Your task to perform on an android device: To ensure that the Amazecare Open End 3 in 1 Spanner is a higher-quality product, I would like to check reviews on the Amazon app.
Image 0: 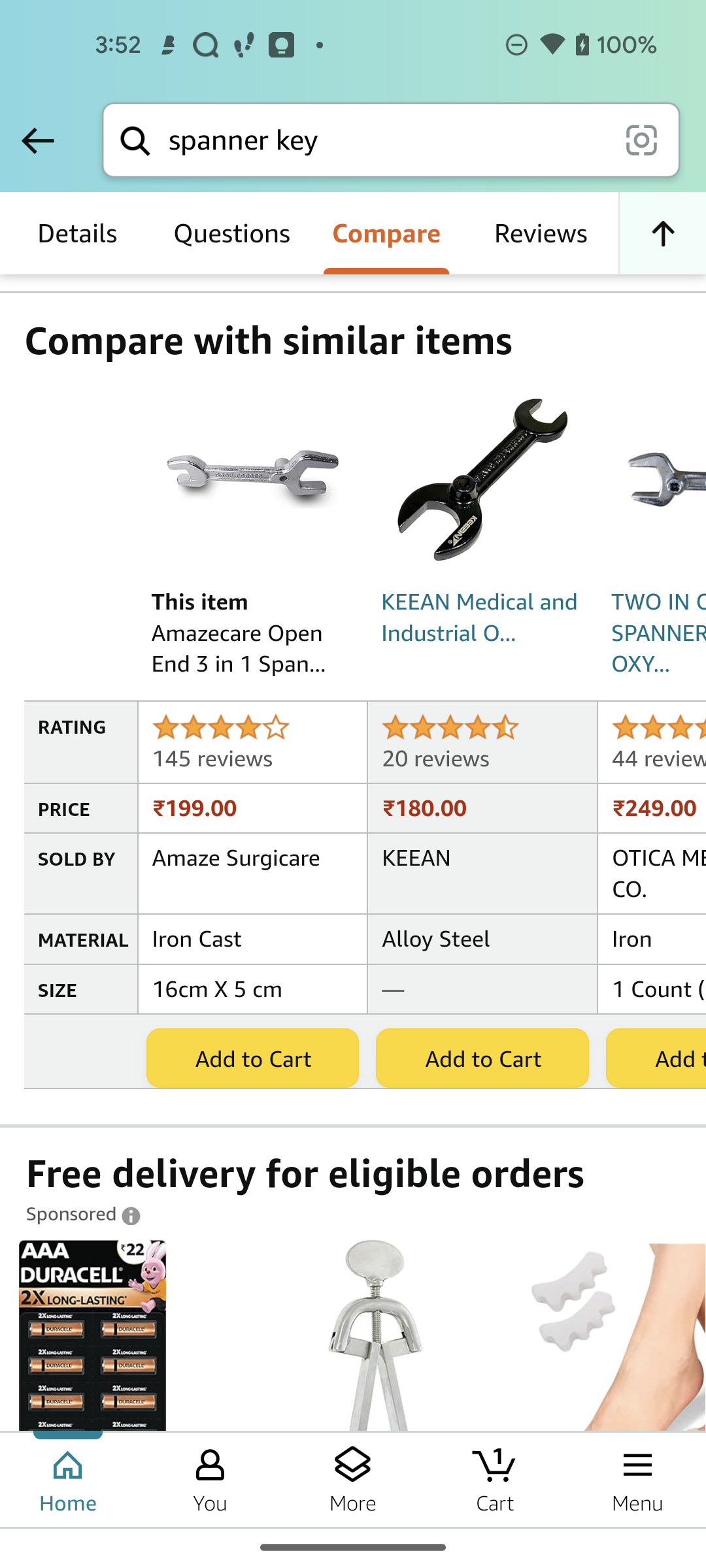
Swipe up to see reviews
Step 0: scroll down
Image 1: 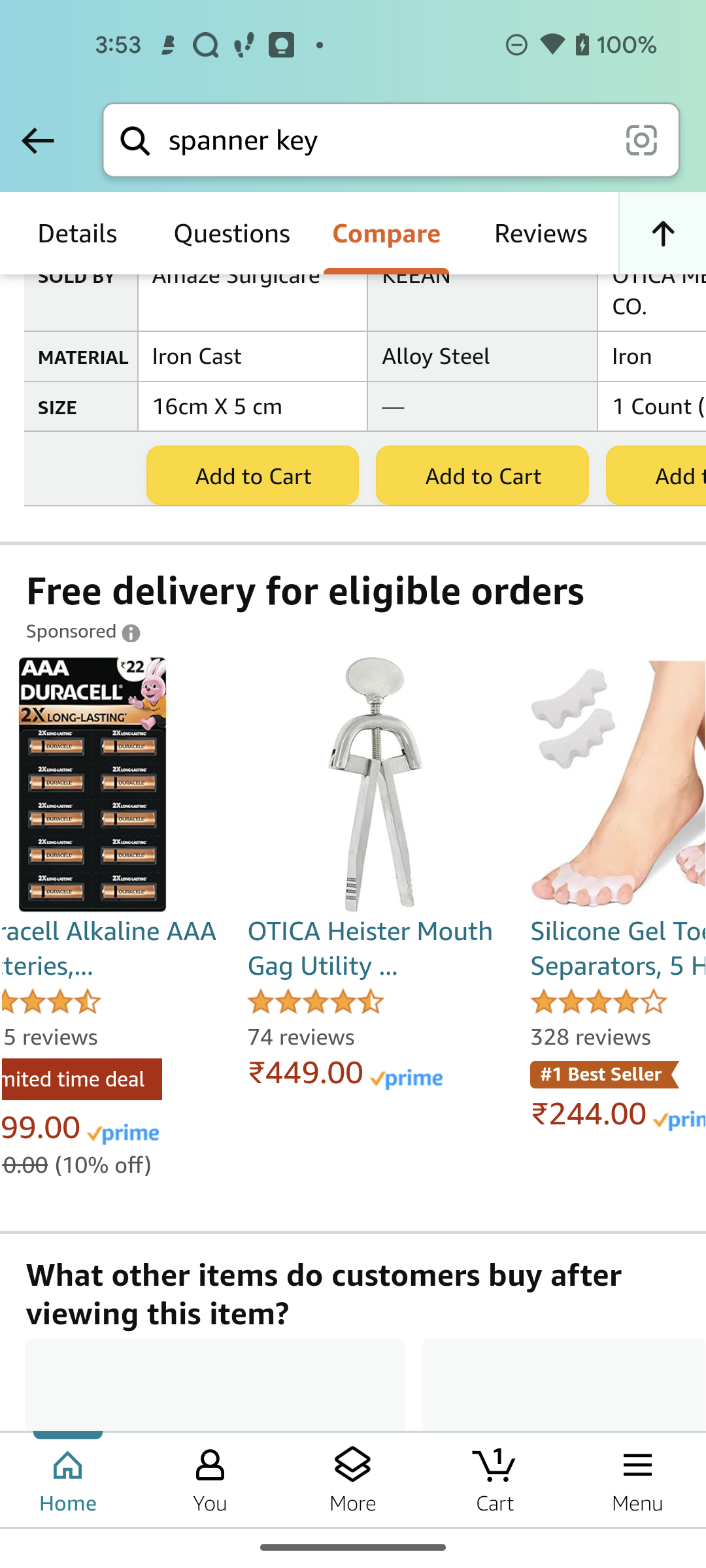
Swipe up to see reviews
Step 1: scroll down
Image 2: 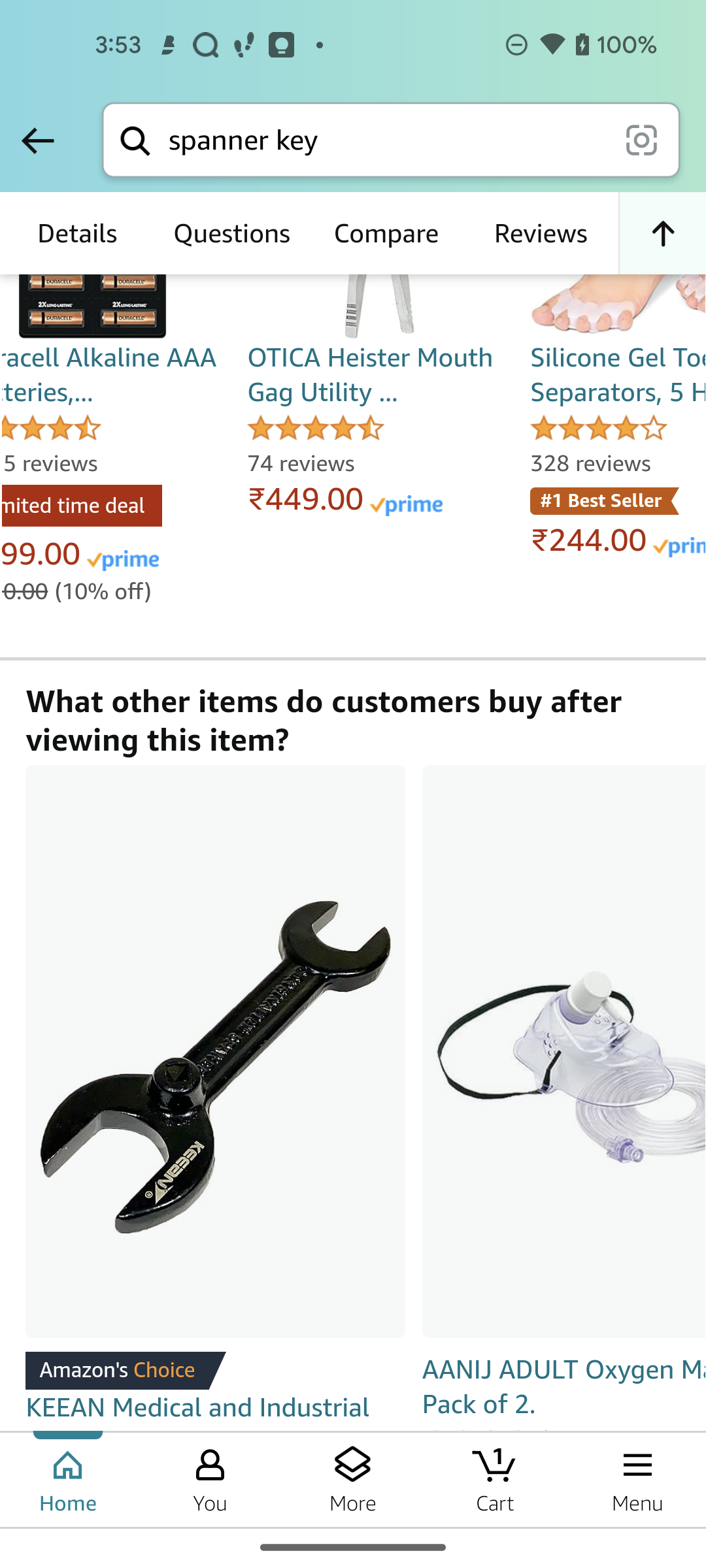
Swipe up to see reviews
Step 2: scroll down
Image 3: 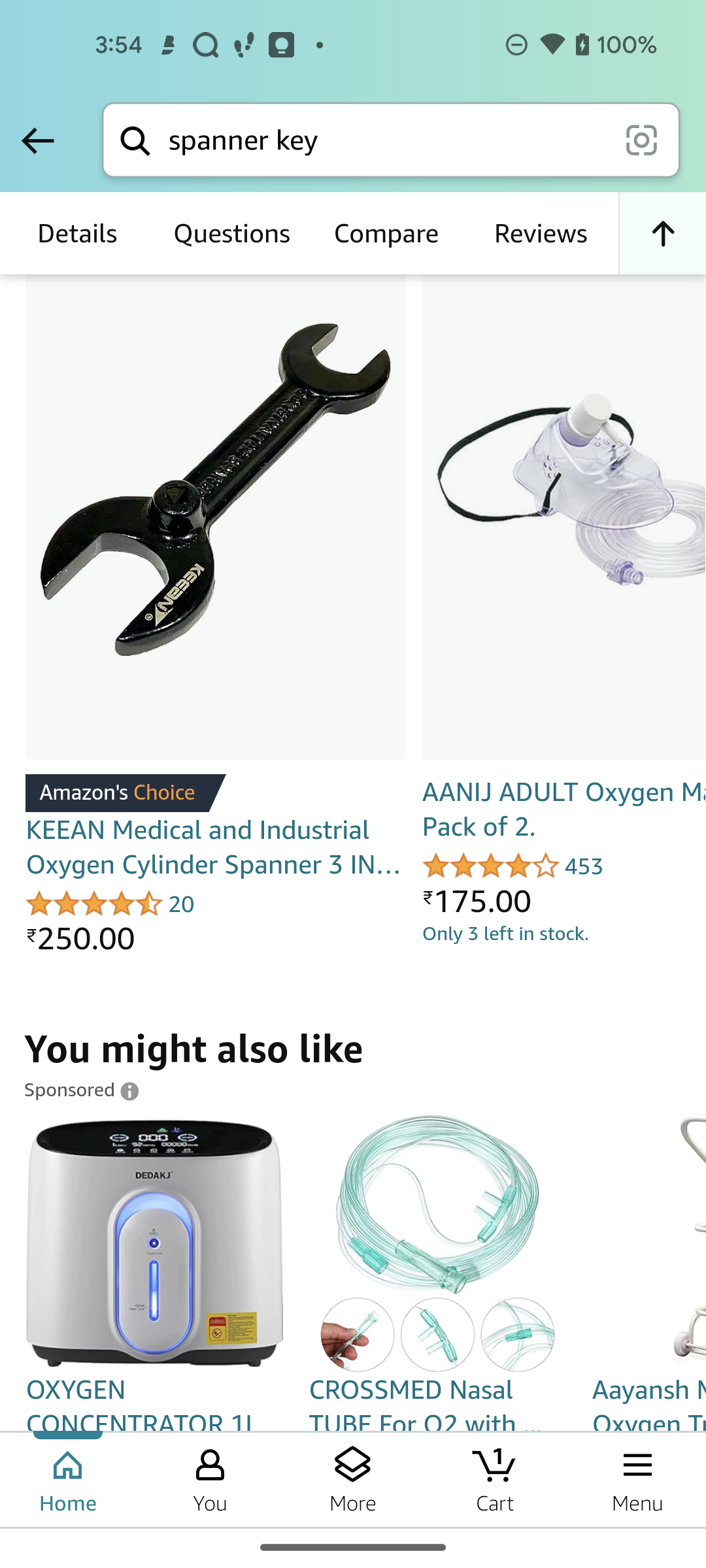
Swipe up to see reviews
Step 3: scroll down
Image 4: 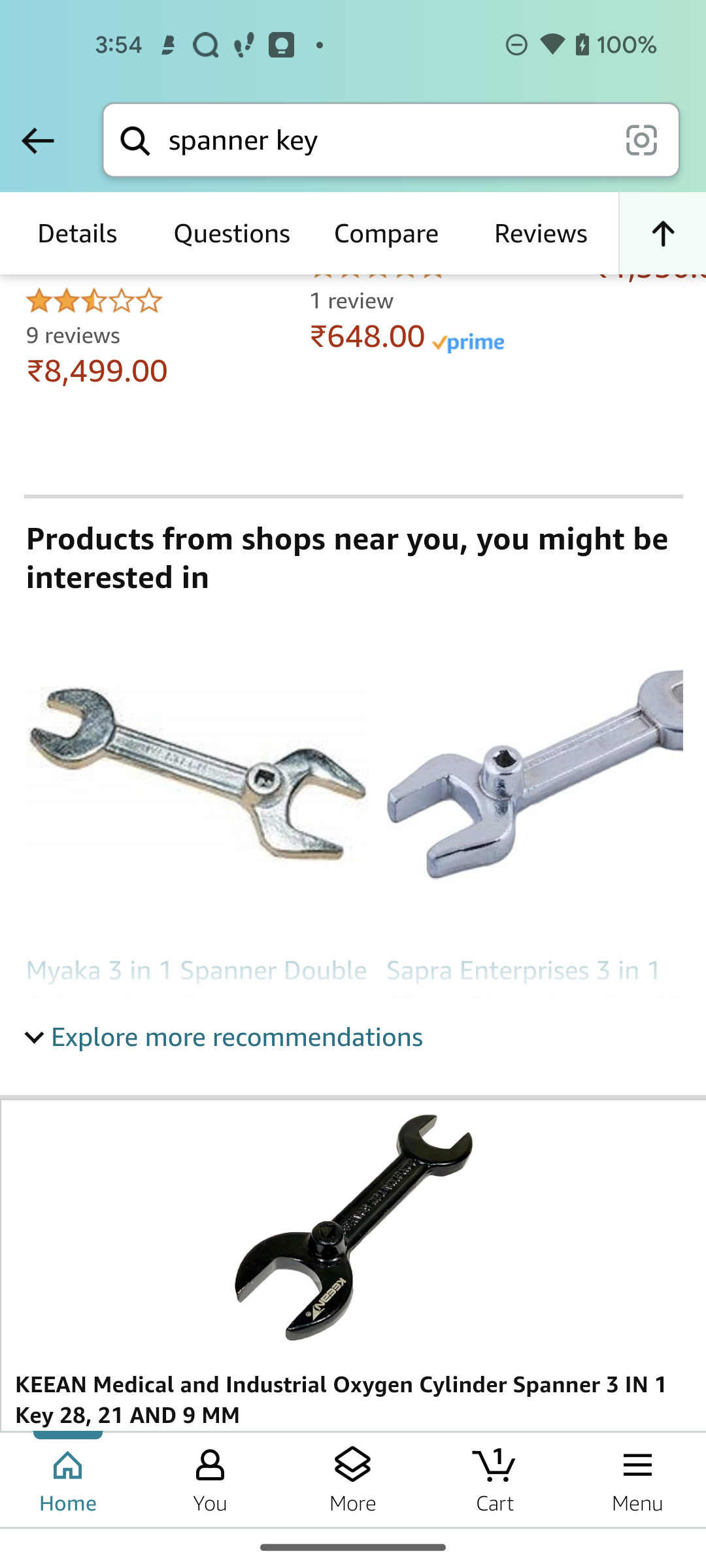
Swipe up to see reviews
Step 4: scroll down
Image 5: 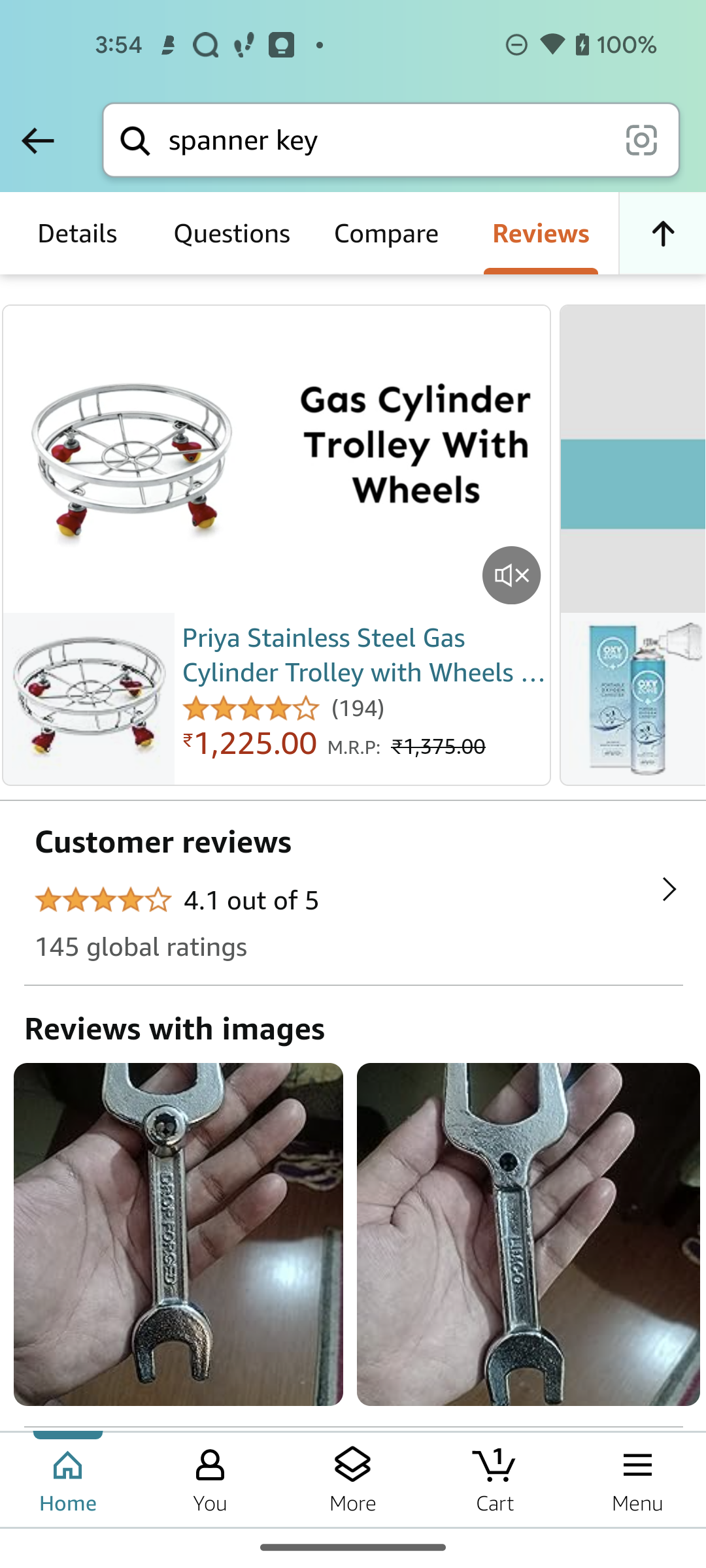
Swipe up to see reviews
Step 5: scroll down
Image 6: 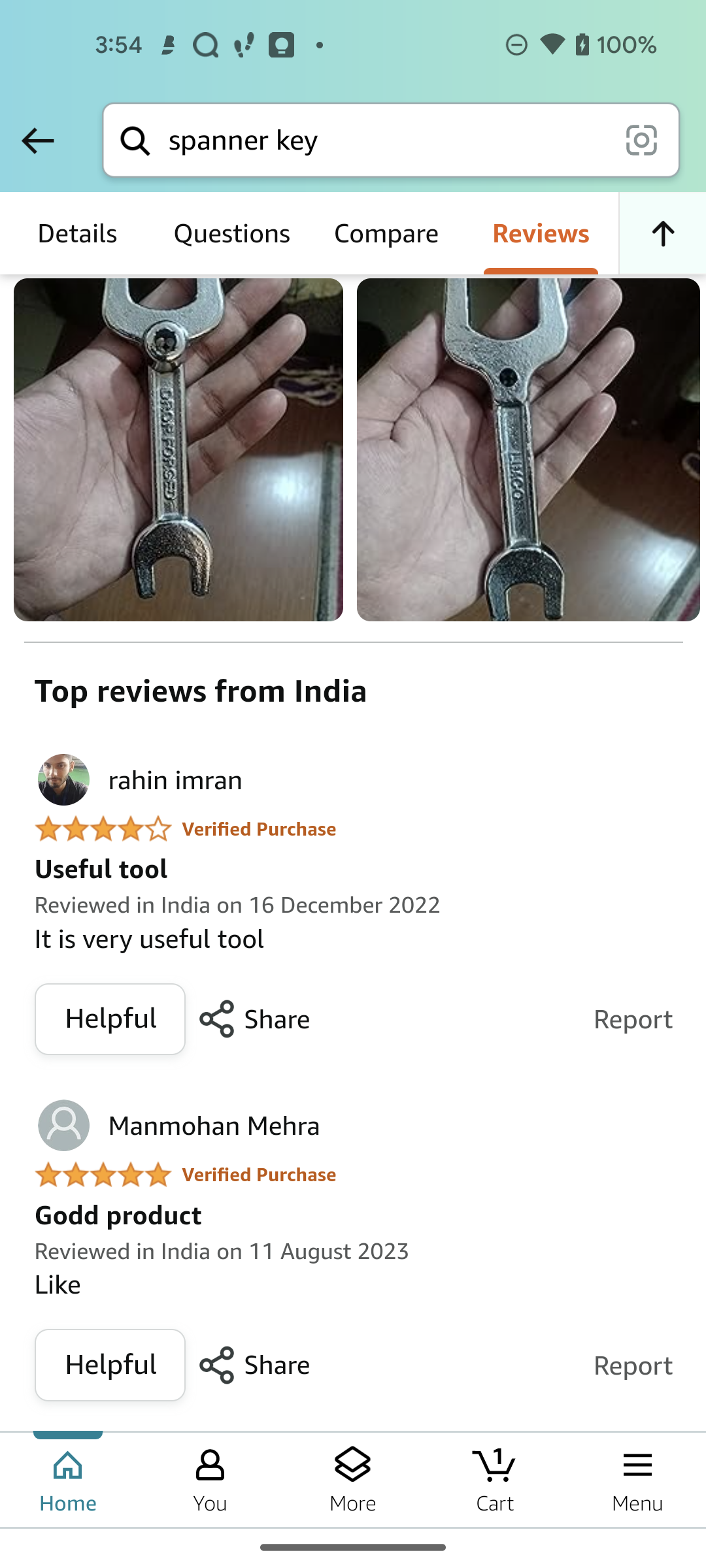
Swipe up to see reviews
Step 6: scroll down
Image 7: 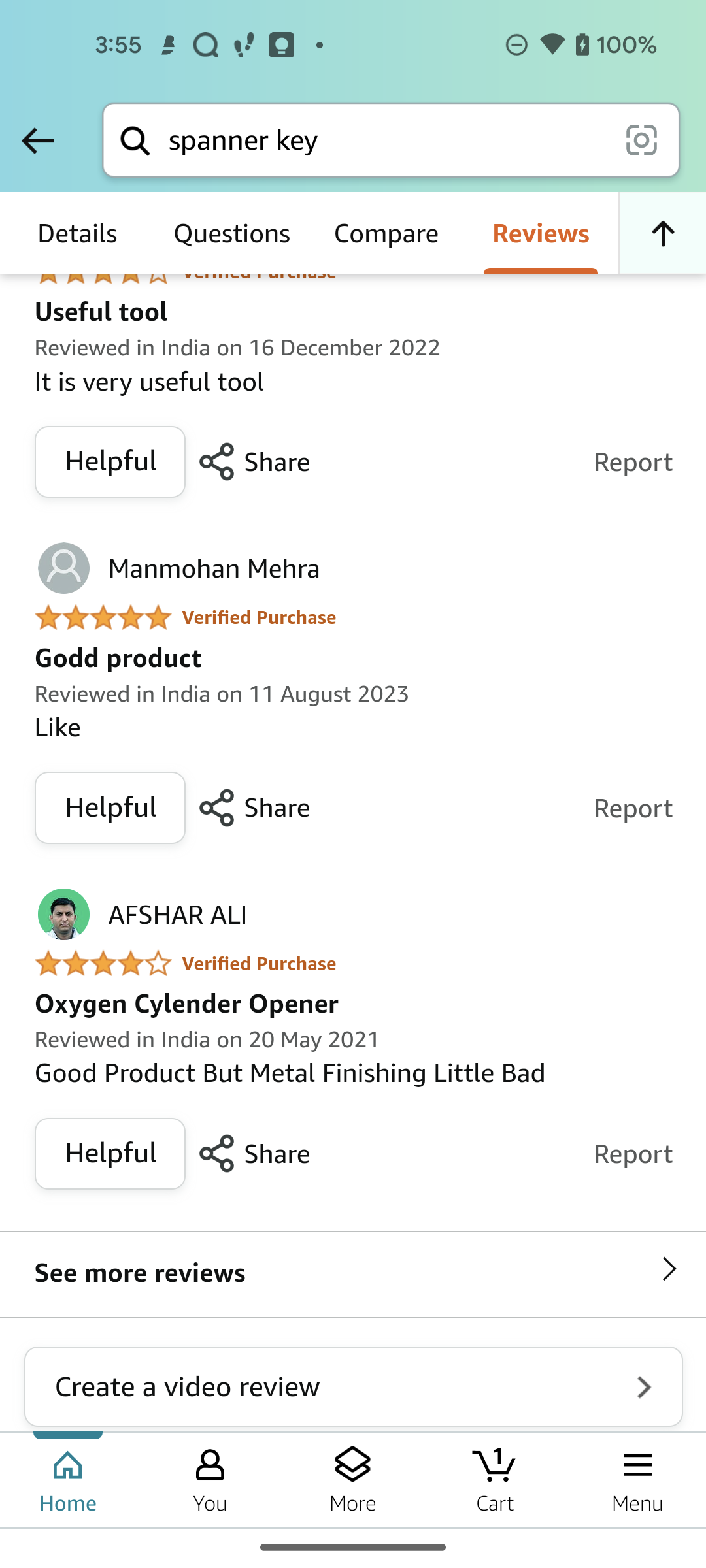
Click on the see more reviews
Step 7: click (139, 1273)